Your task to perform on an android device: Add the Puma women joggers in green of L size to my wishlist on the PUMA app.
Image 0: 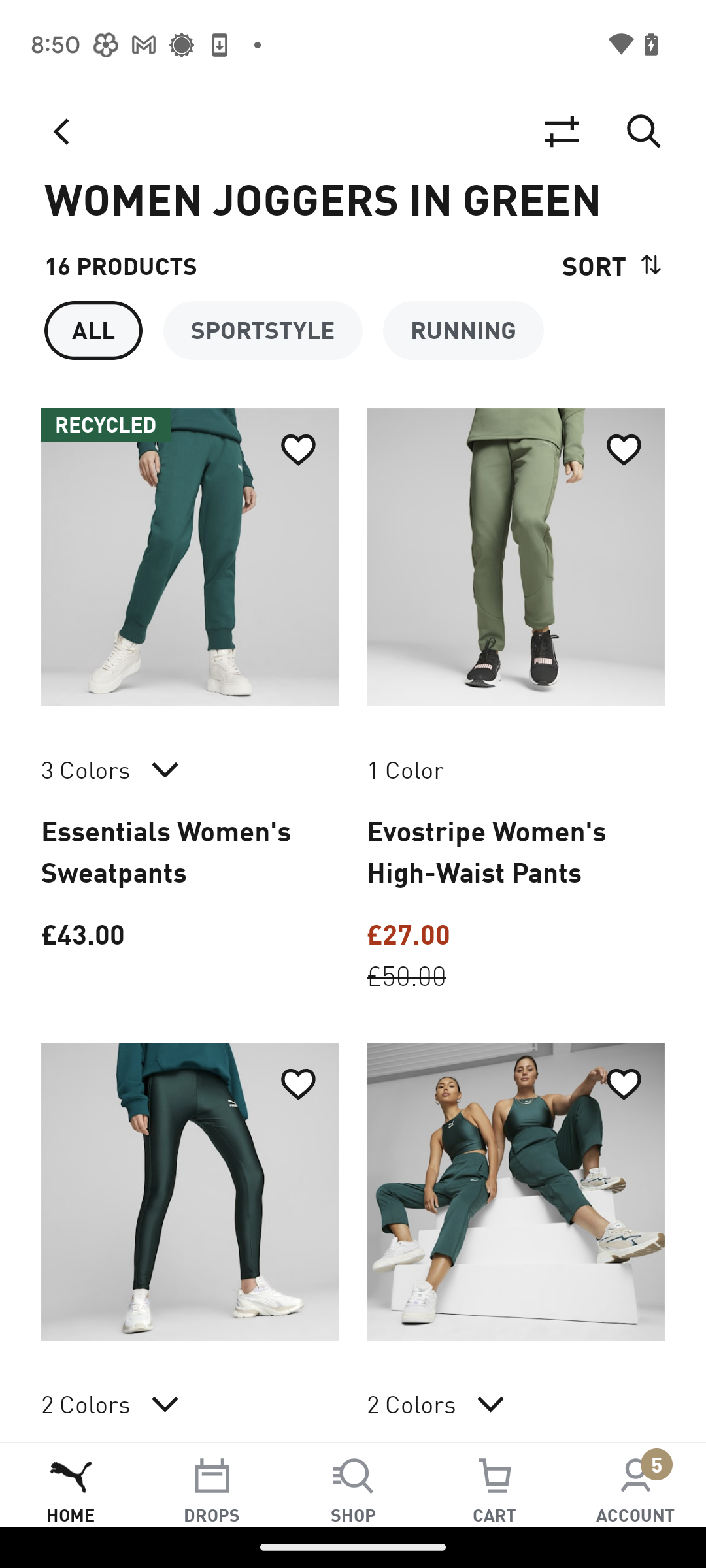
Click on the first search result.
Step 0: click (190, 557)
Image 1: 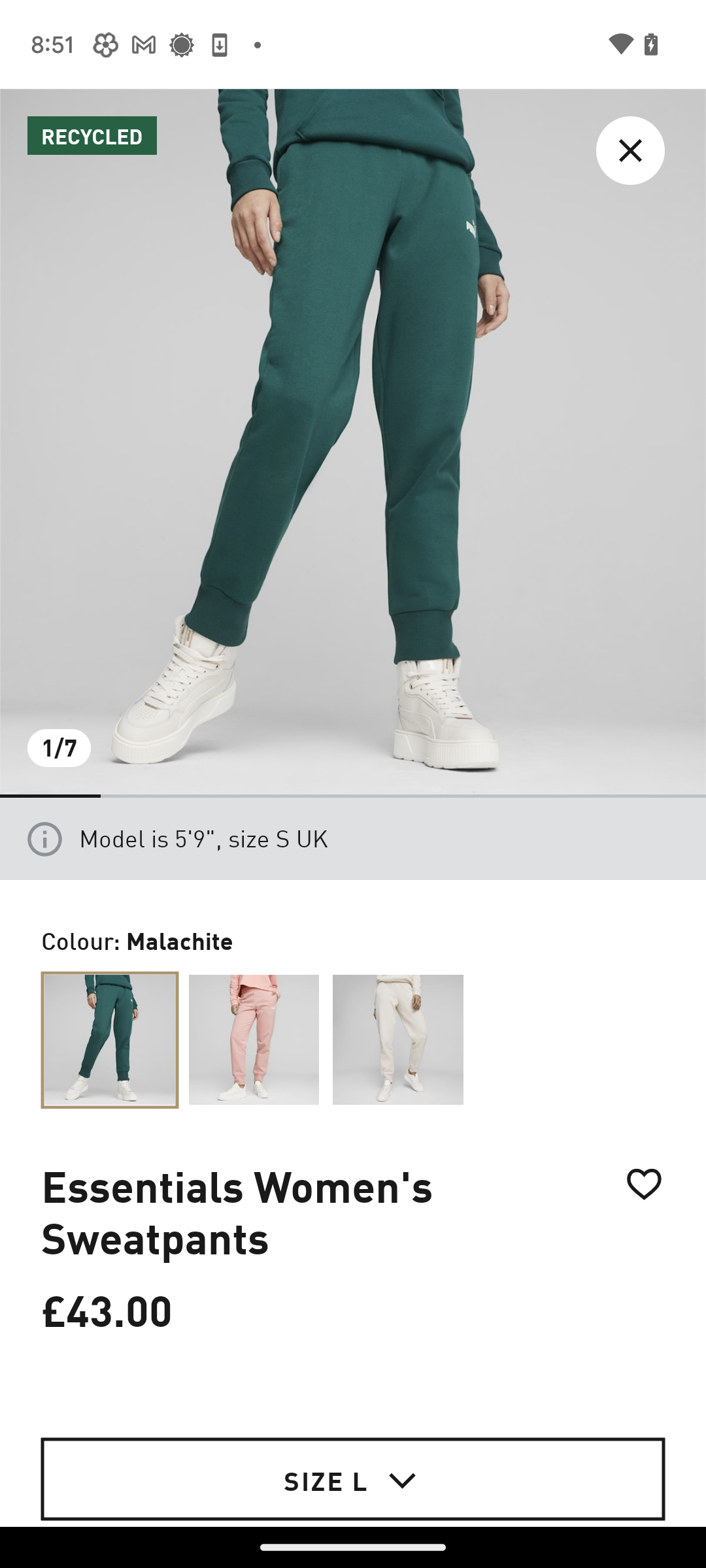
Click on the heart icon.
Step 1: click (644, 1251)
Image 2: 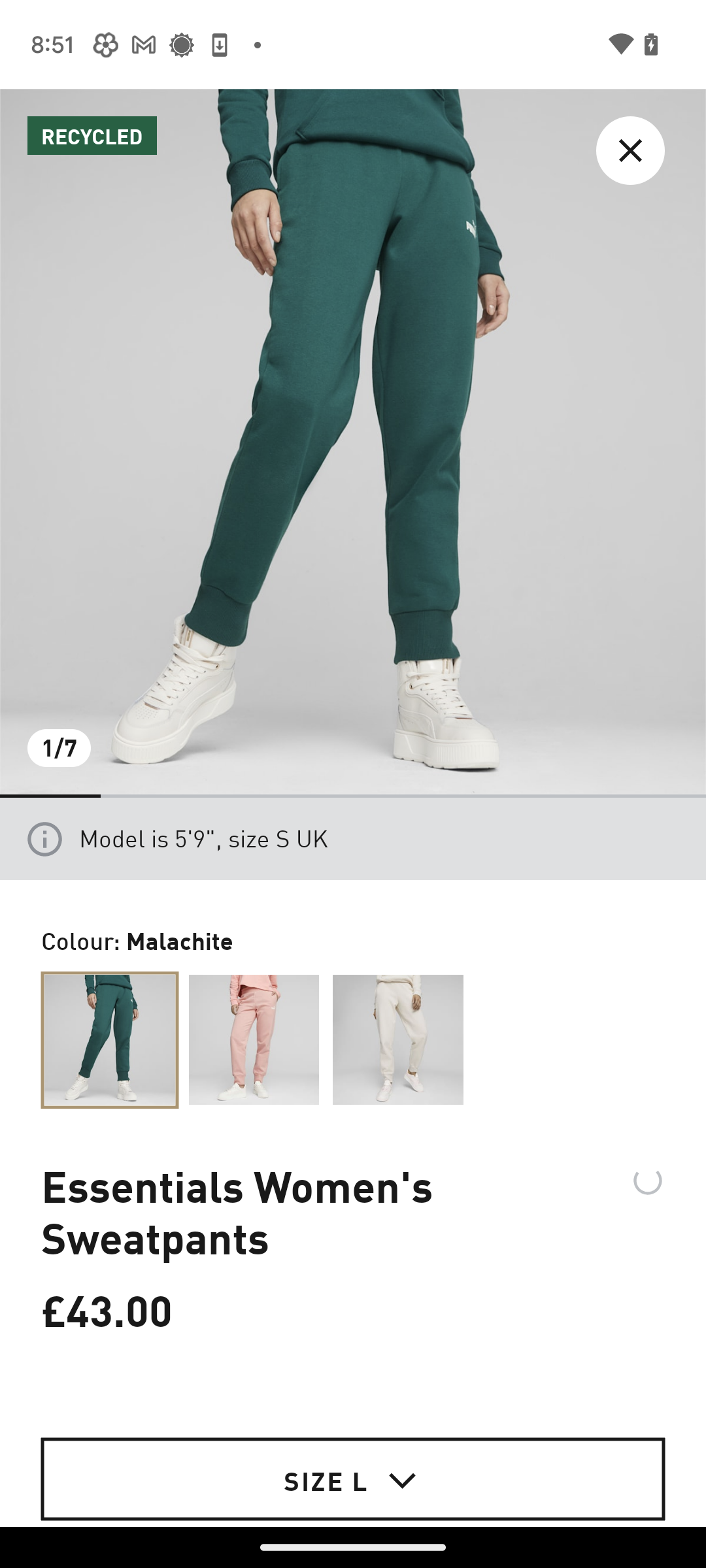
Click on the heart icon.
Step 2: wait